Your task to perform on an android device: Open the Evolve app, I would like to listen to a personalized guided meditation named calm your racing mind to help me be productive throughout the day.
Image 0: 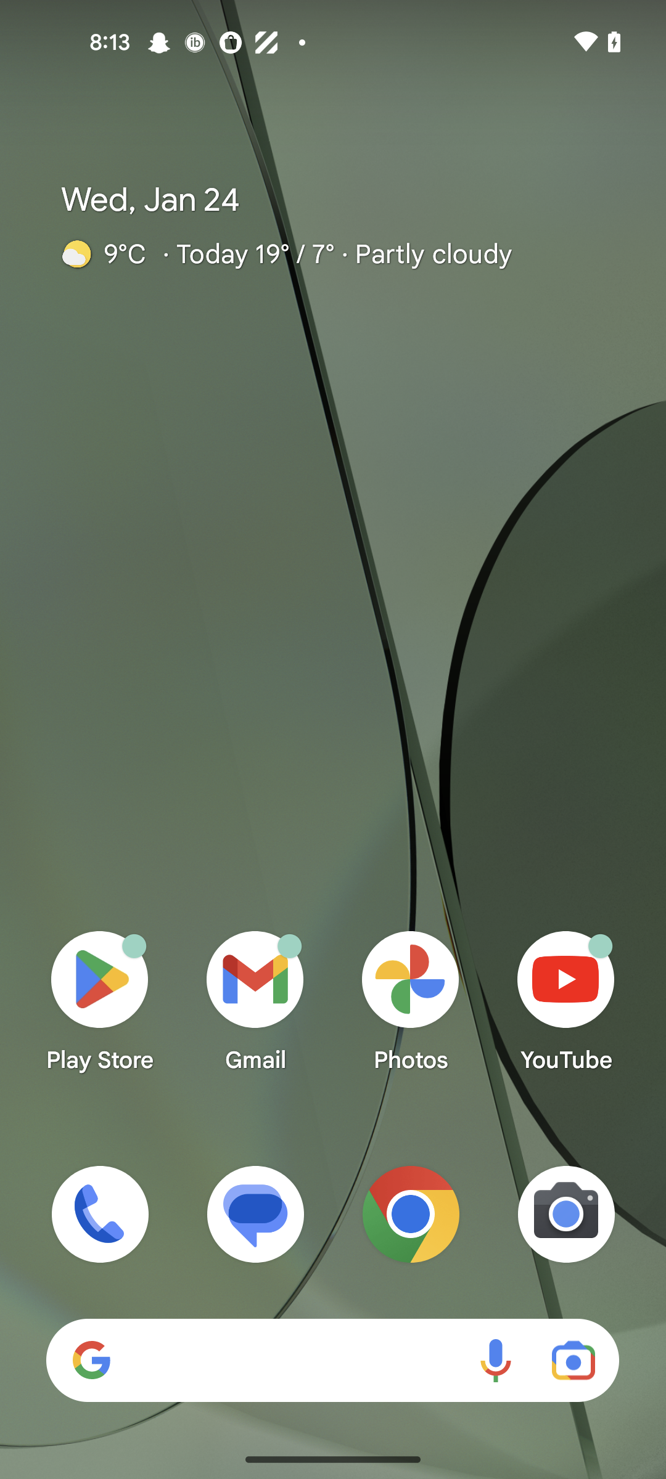
Open the Evolve app
Step 0: open app "Evolve"
Image 1: 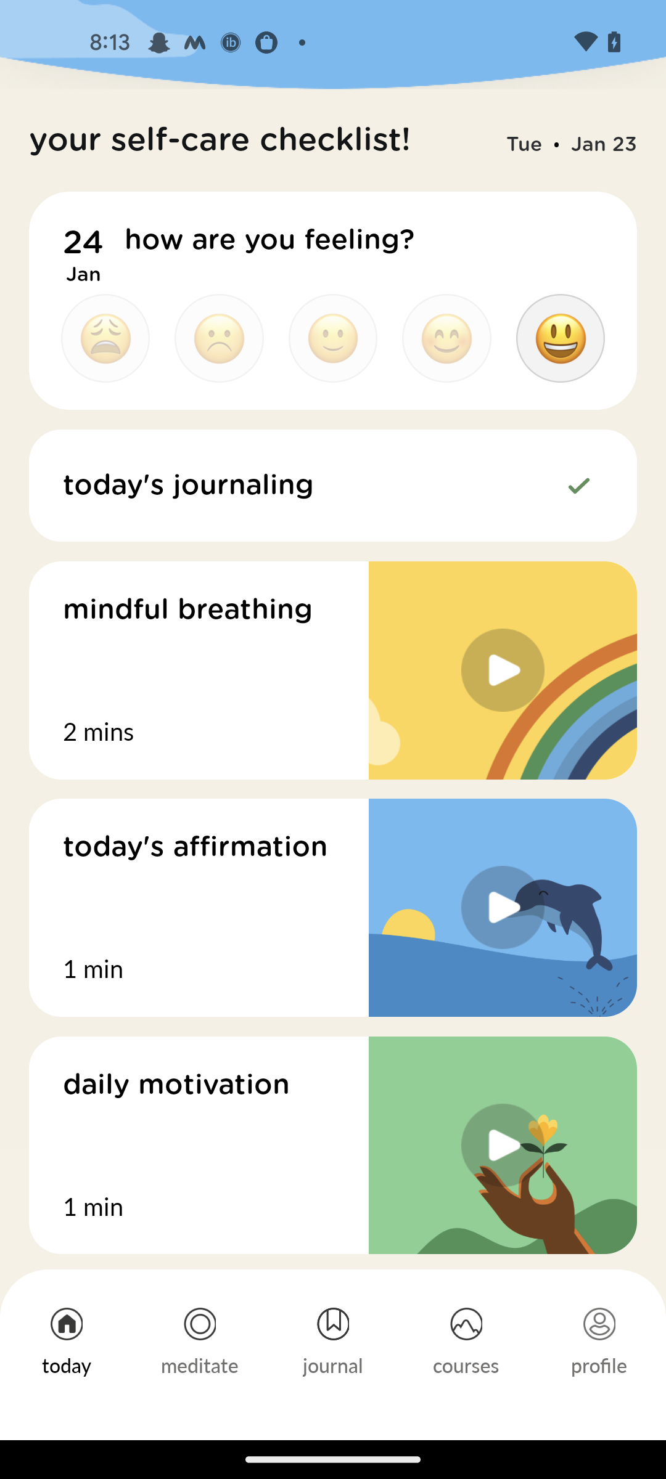
Click on the Meditate tab
Step 1: click (199, 1322)
Image 2: 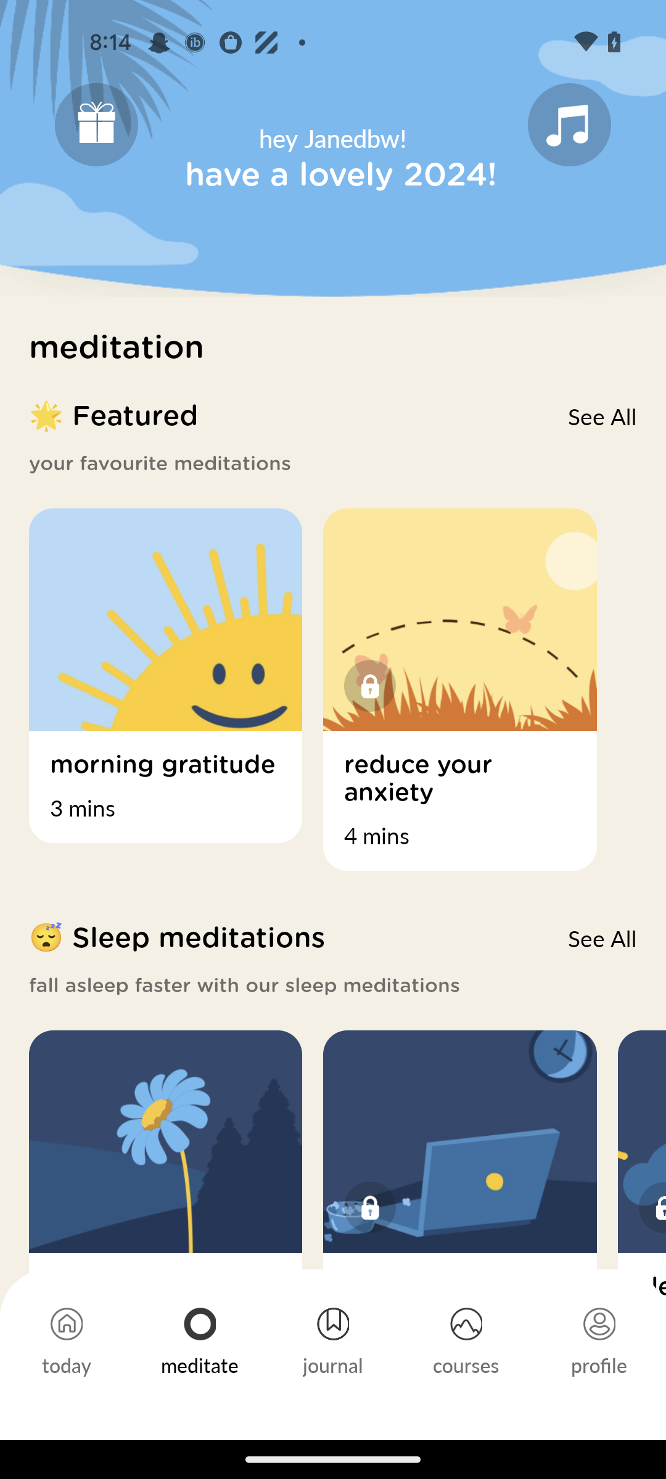
Swipe up 
Step 2: scroll down
Image 3: 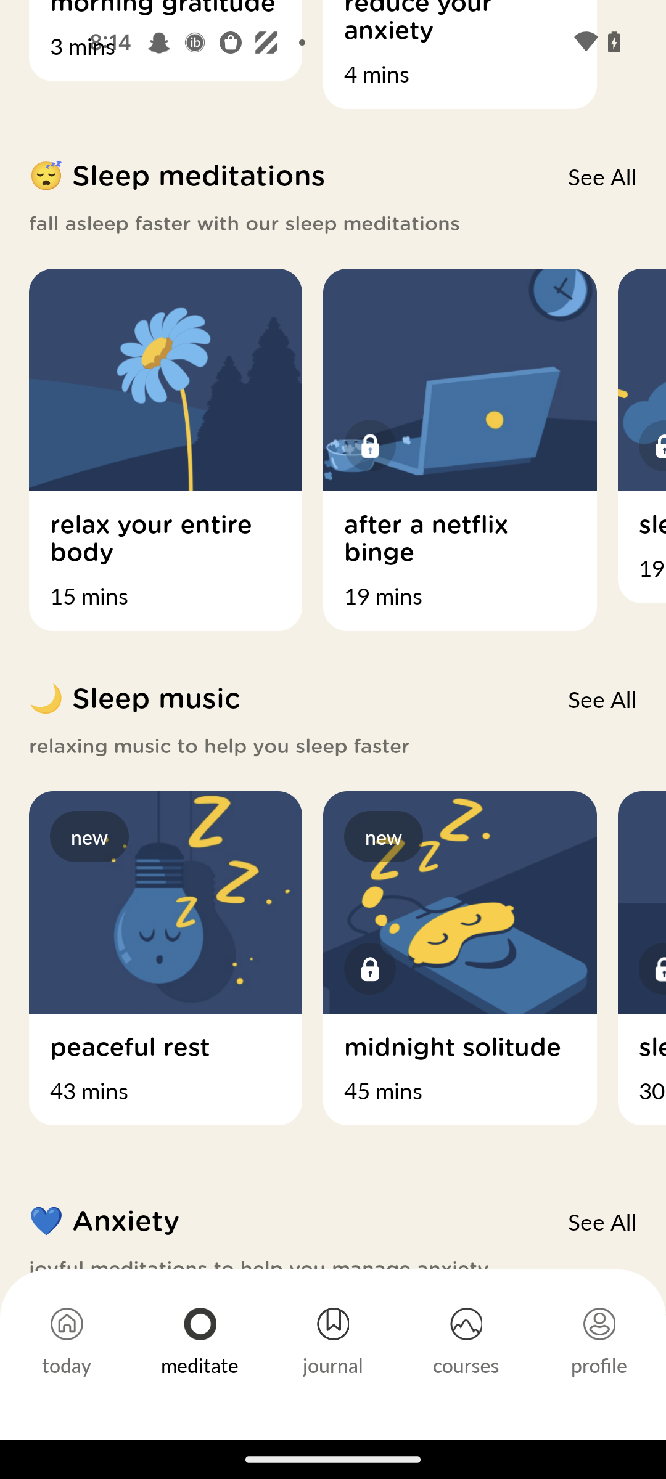
Swipe up 
Step 3: scroll down
Image 4: 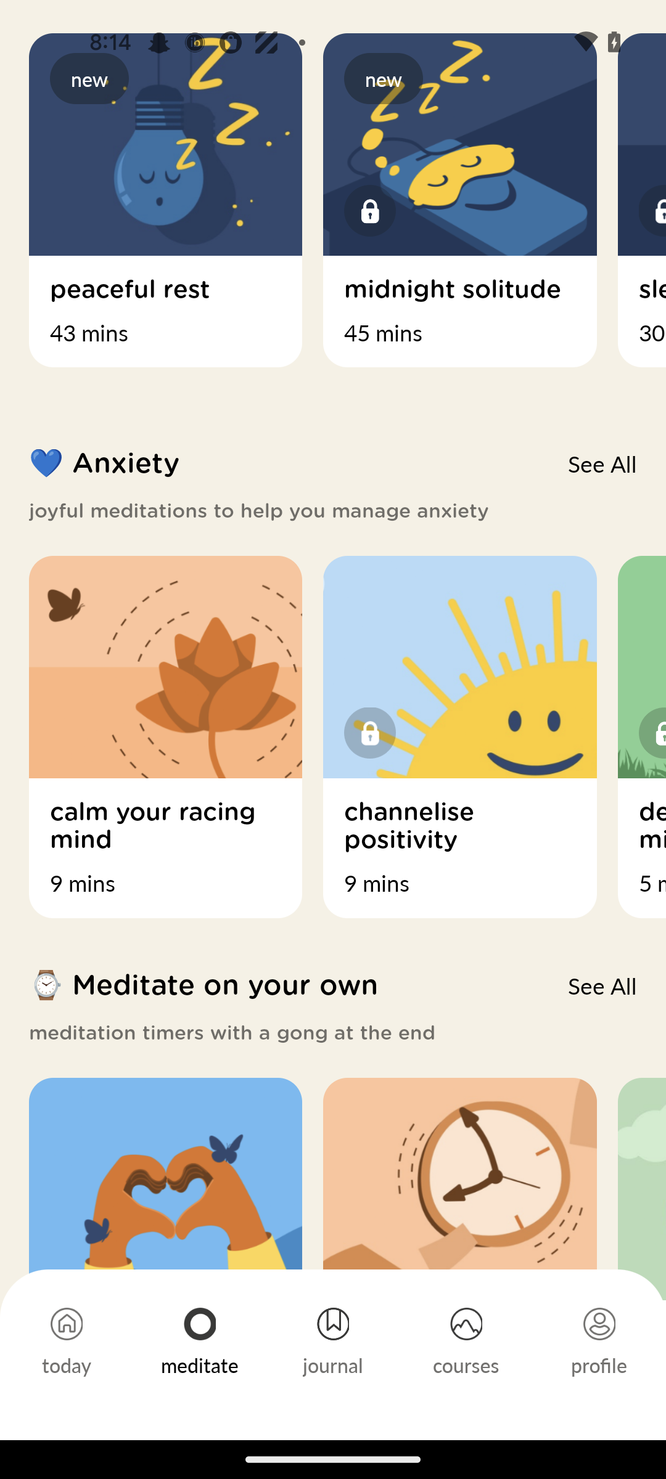
Click on the Calm your racing mind meditation 
Step 4: click (165, 666)
Image 5: 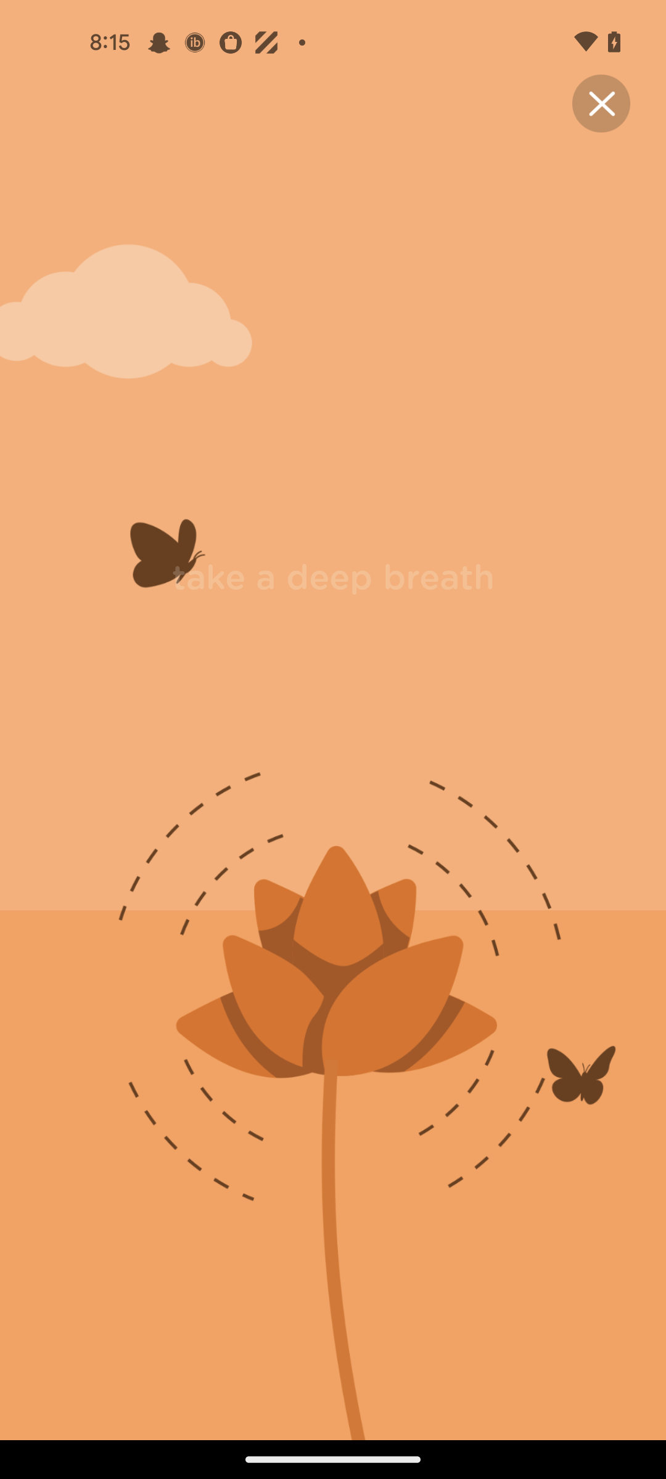
Click on the Calm your racing mind meditation 
Step 5: wait